Your task to perform on an android device: To stay motivated for workouts, play the workout playlist on the Fit app.
Image 0: 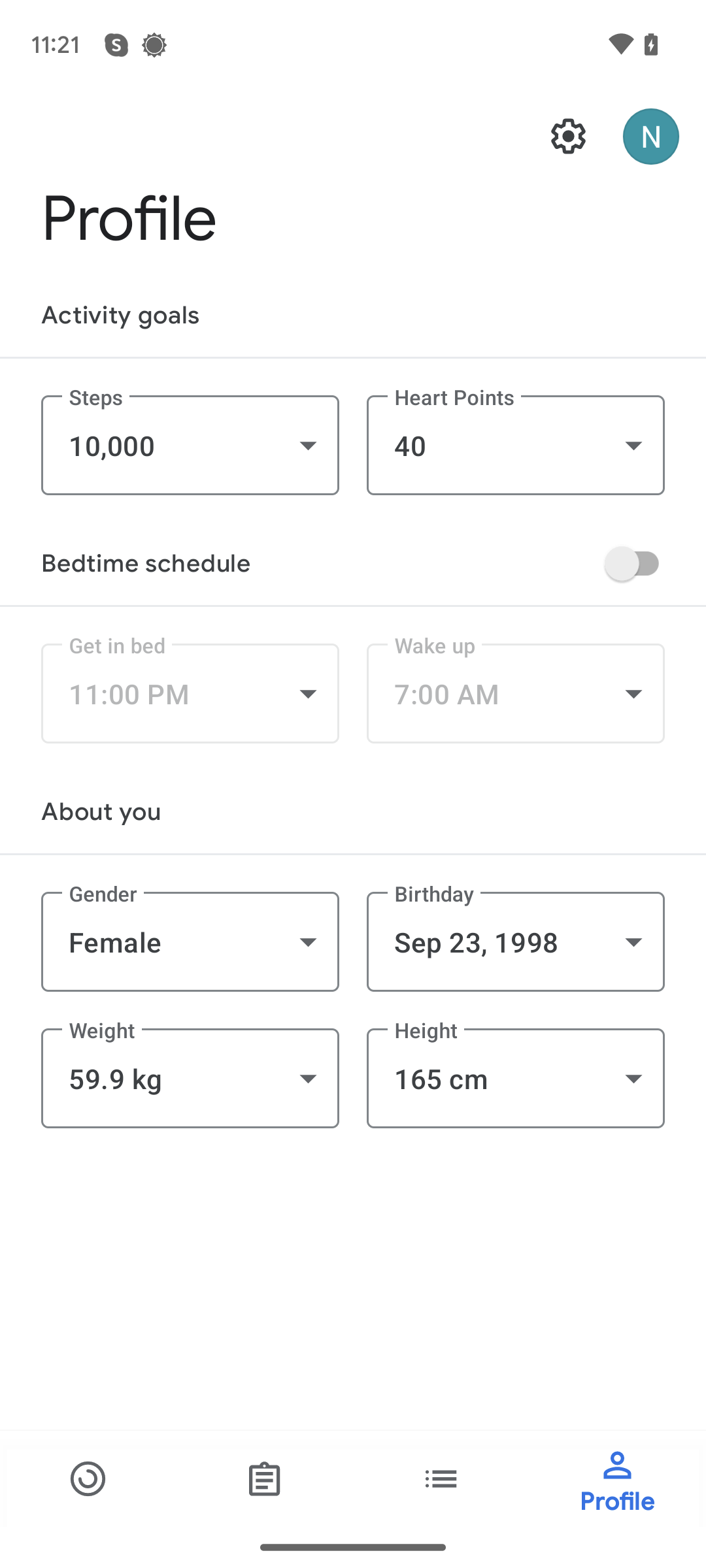
Click on the Home icon at the bottom of the screen.
Step 0: click (88, 1478)
Image 1: 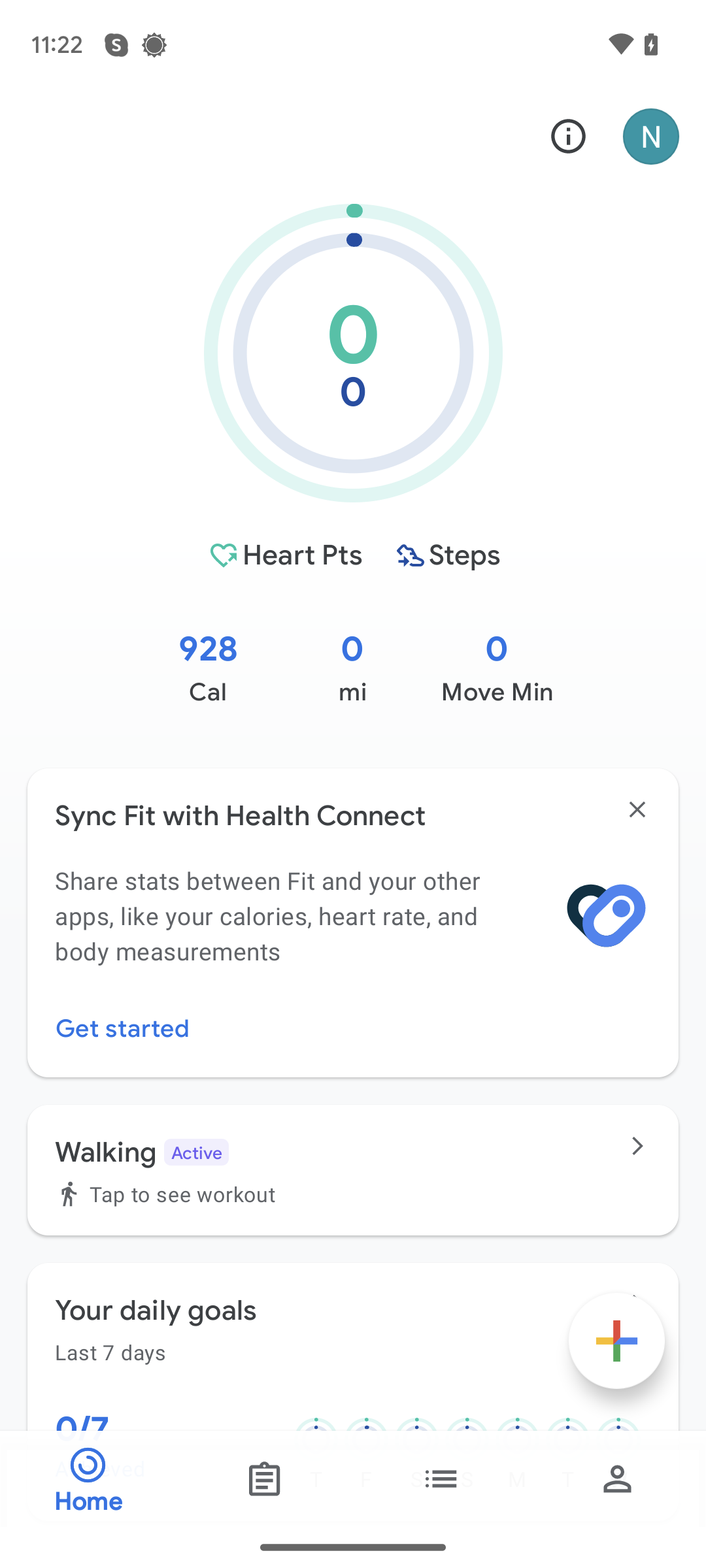
Scroll up until you find the Workout playlist.
Step 1: scroll down
Image 2: 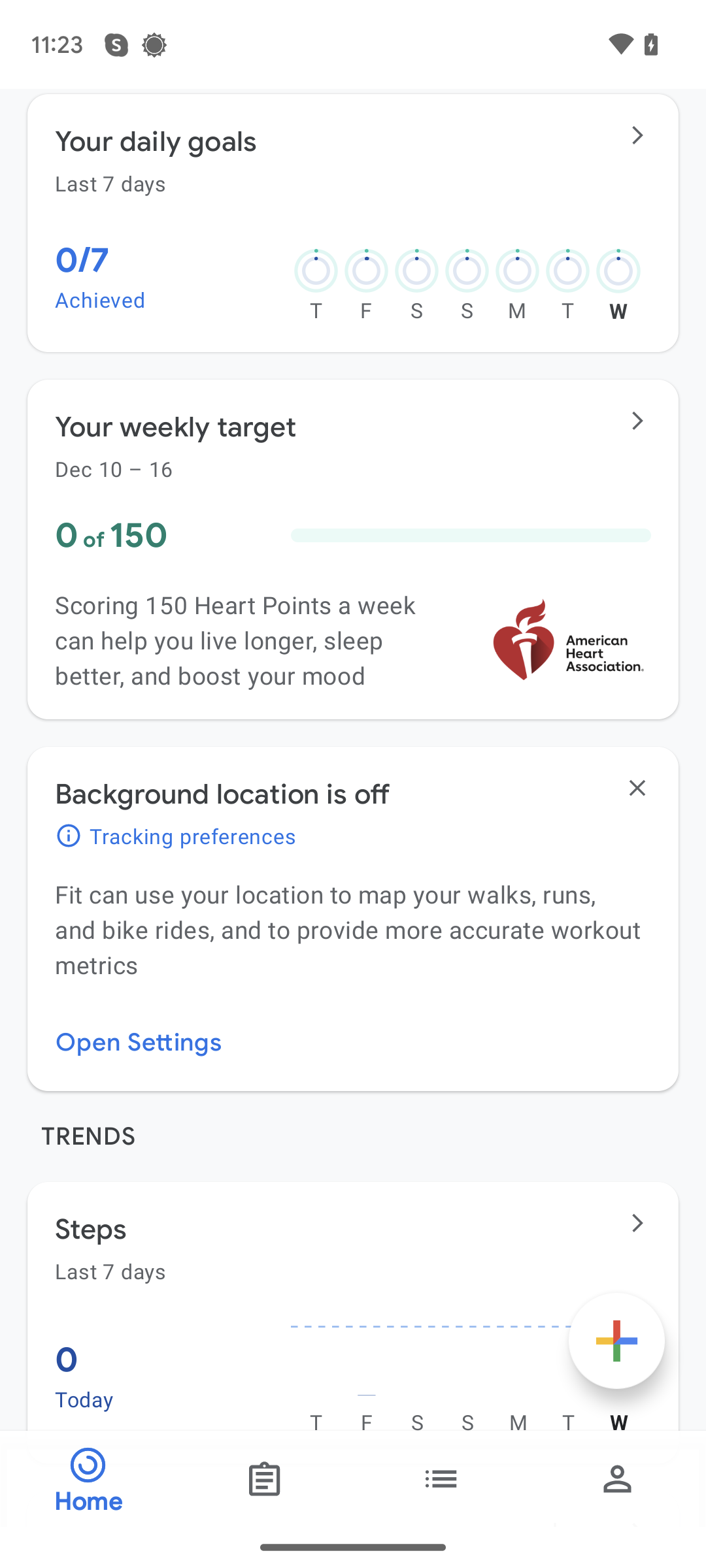
Scroll up until you find the Workout playlist.
Step 2: scroll down
Image 3: 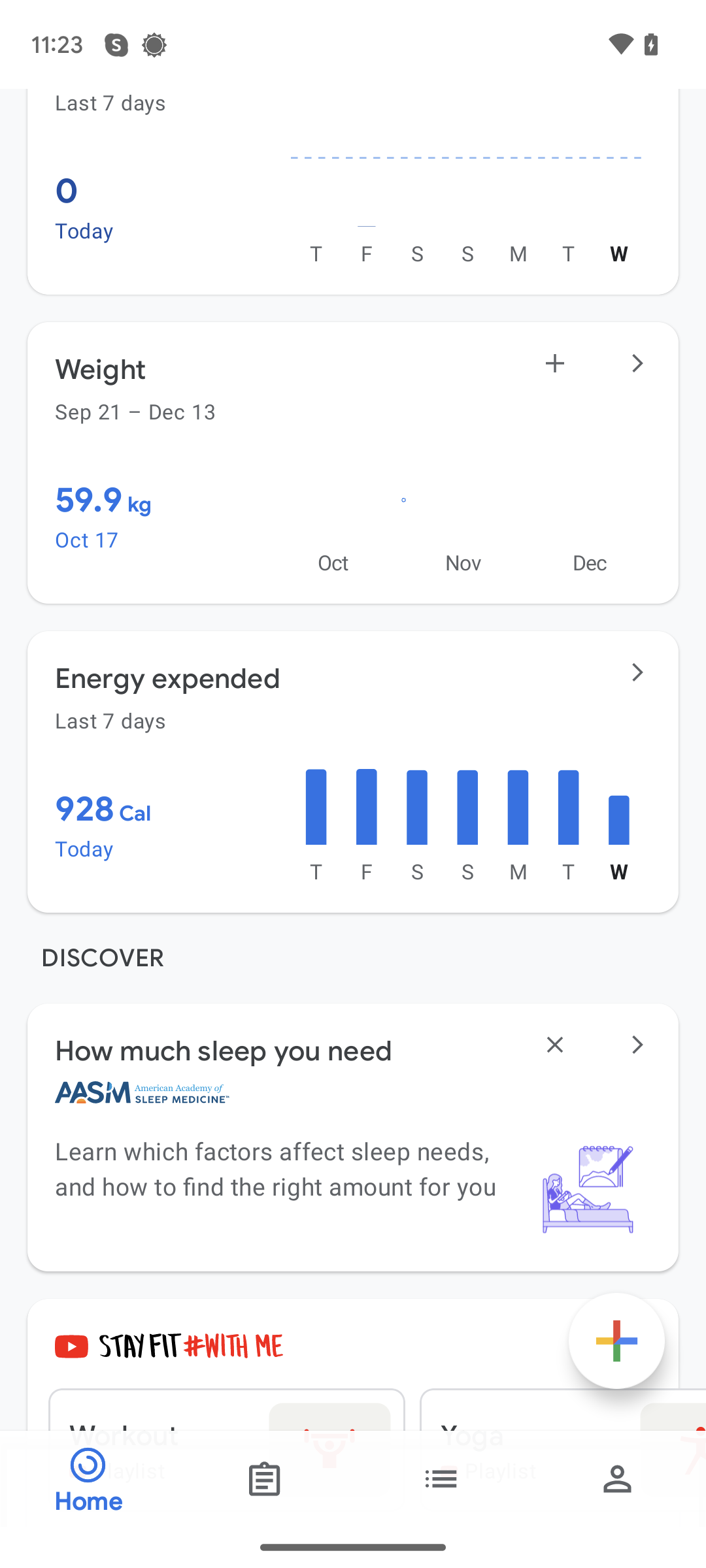
Scroll up until you find the Workout playlist.
Step 3: scroll down
Image 4: 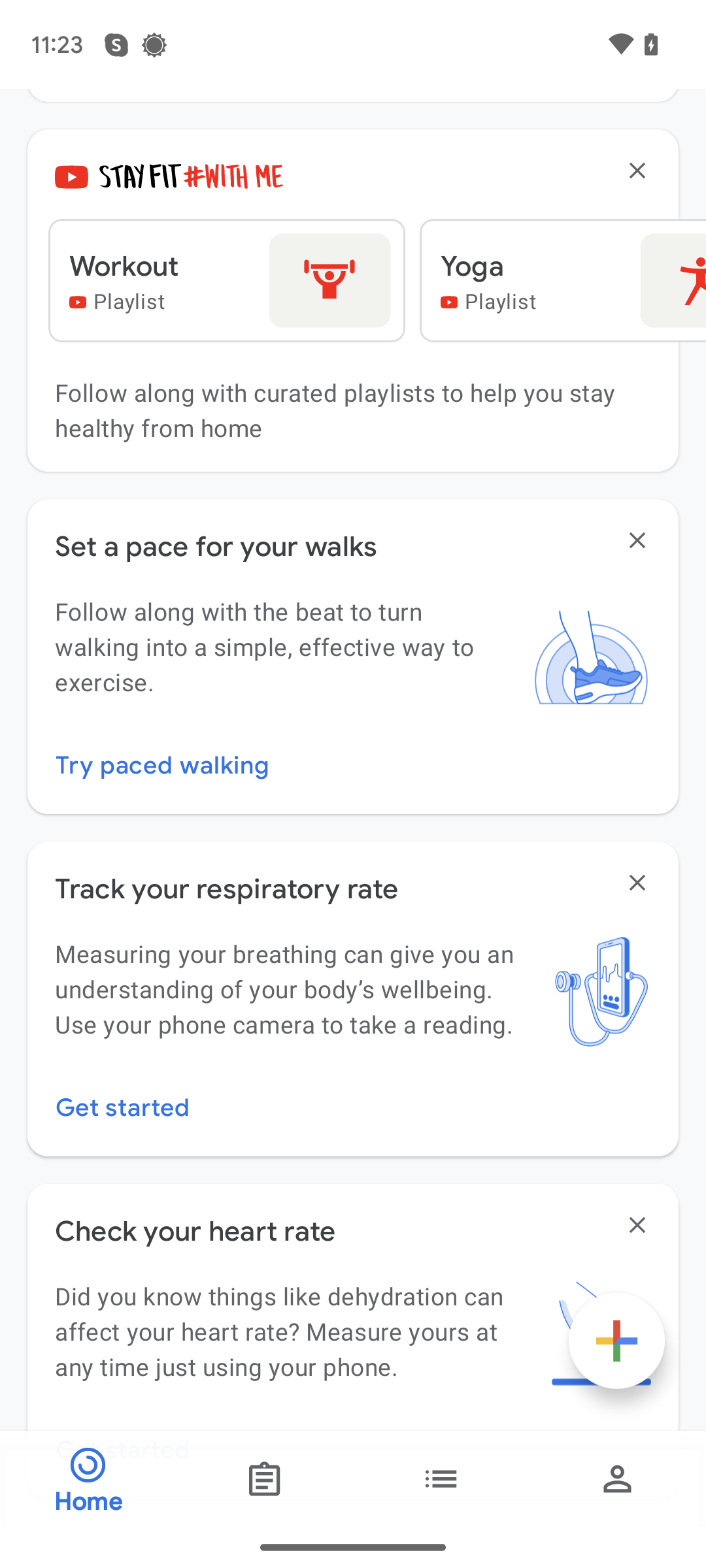
Click on workout playlist.
Step 4: click (227, 280)
Image 5: 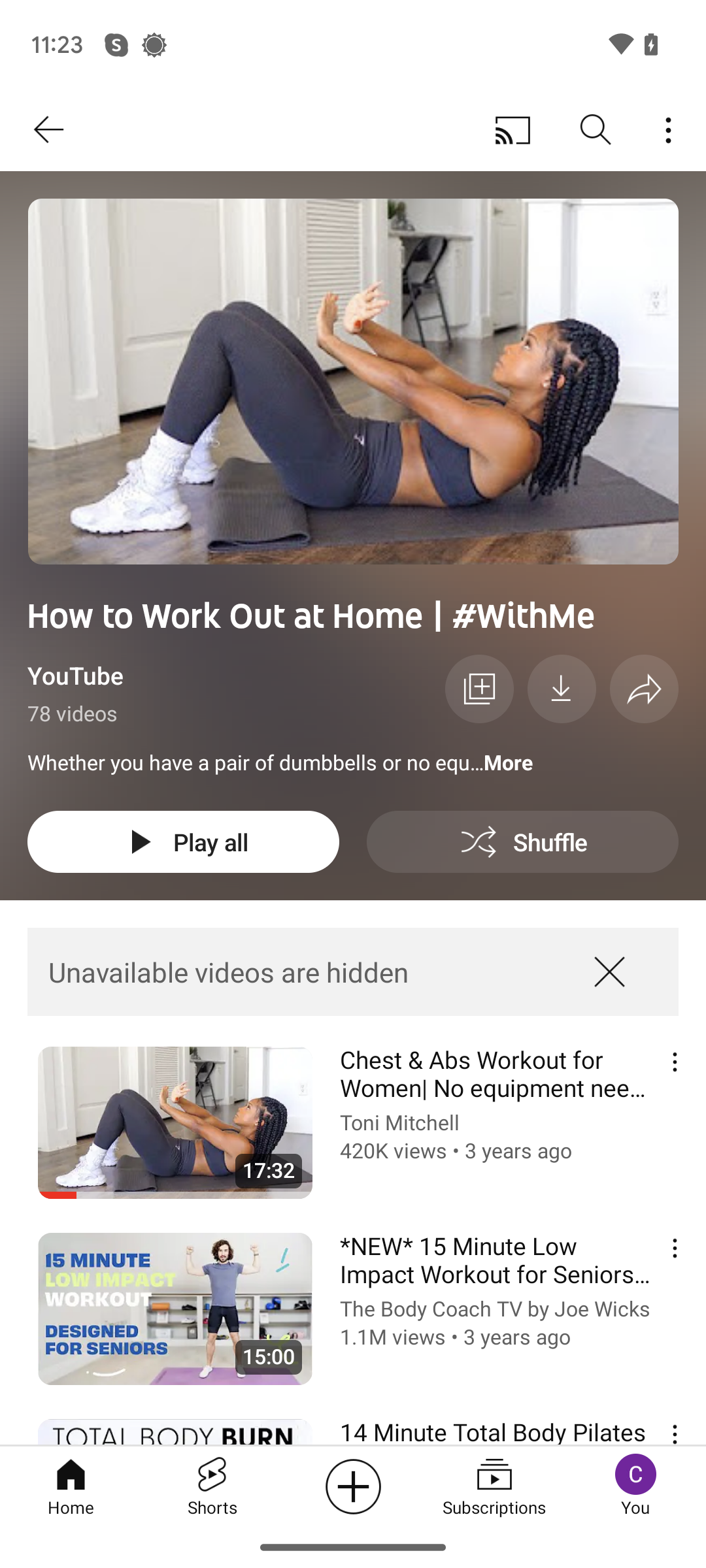
Click on Play all.
Step 5: click (183, 841)
Image 6: 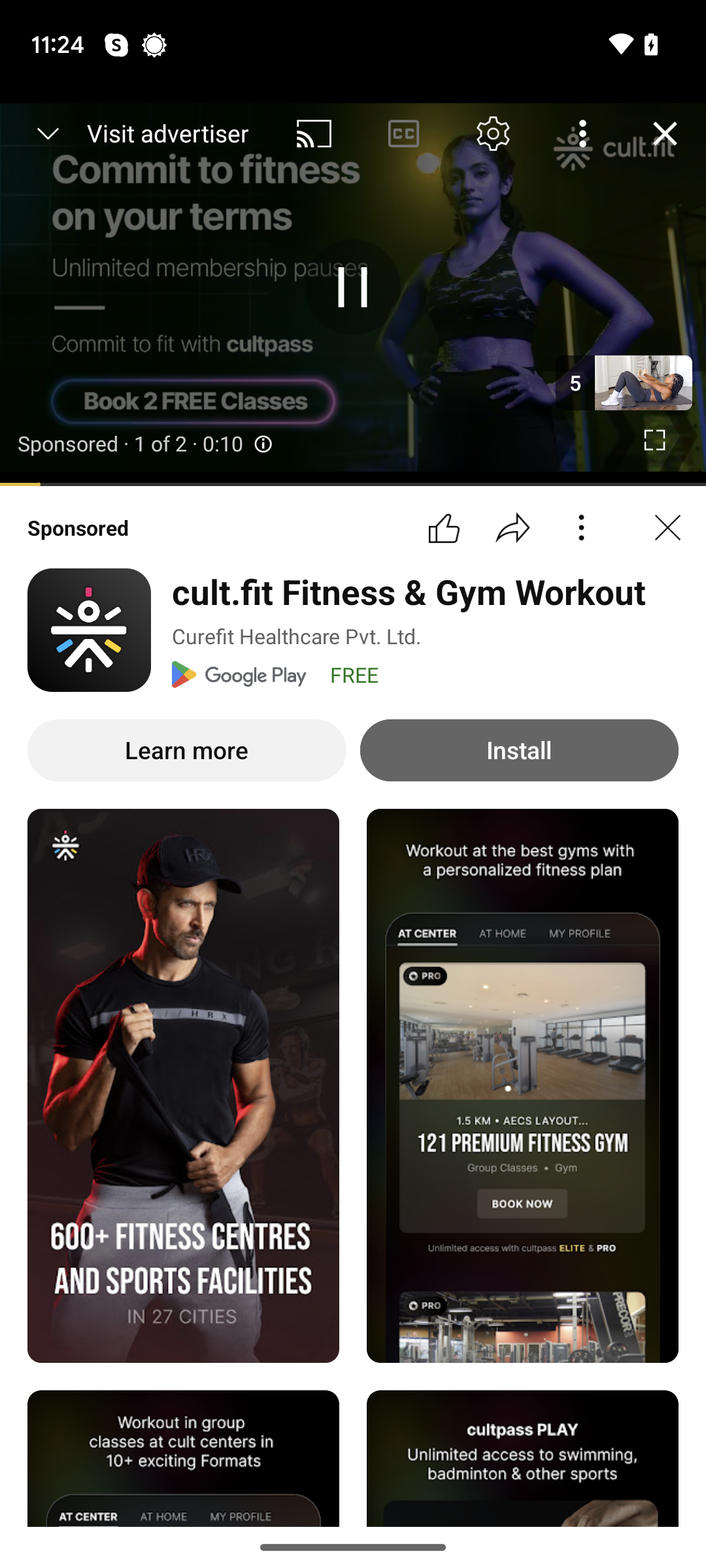
Click on Play all.
Step 6: wait
Image 7: 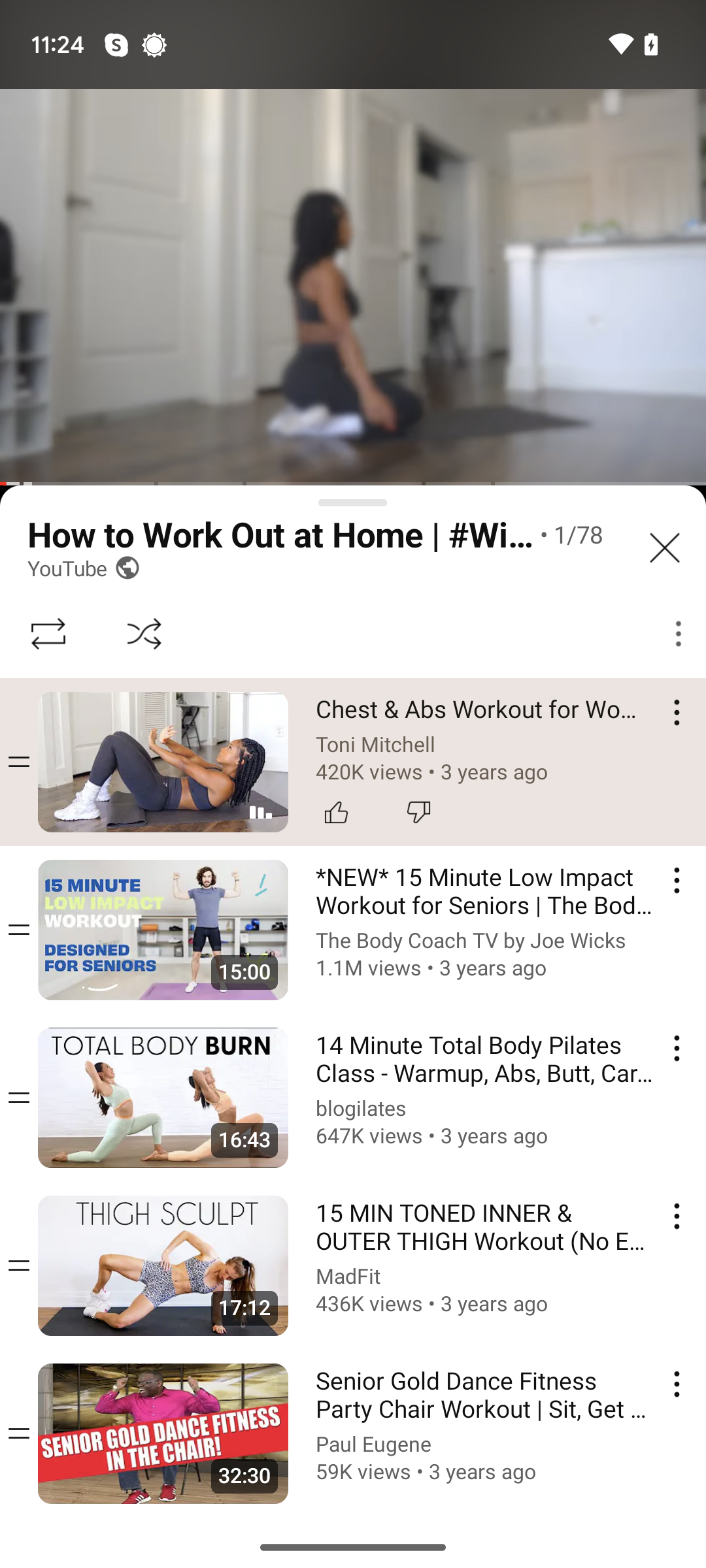
Click on Play all.
Step 7: wait